Your task to perform on an android device: Add ultraboost light Running shoe to cart with shoe size 8 on  Adidas  app
Image 0: 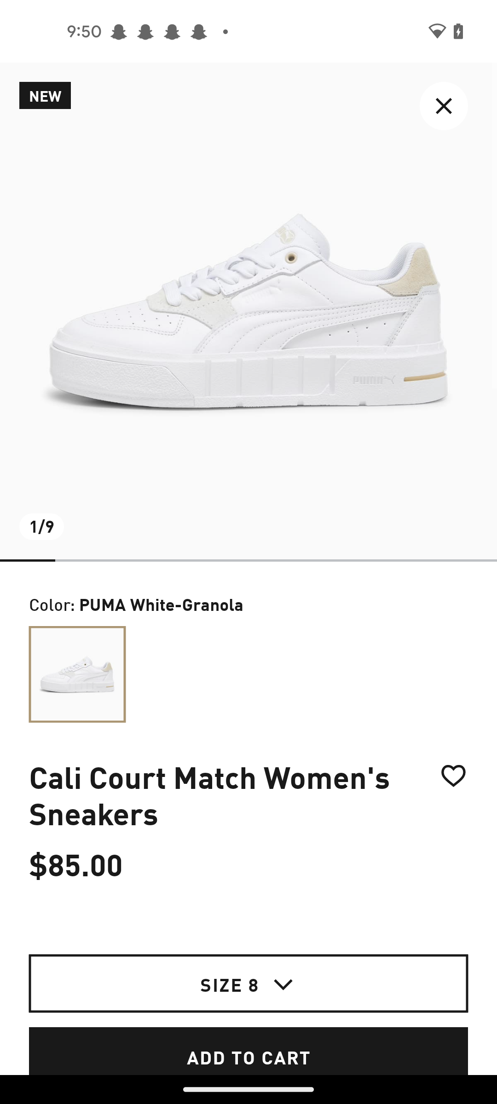
open the Adidas app
Step 0: open app "adidas"
Image 1: 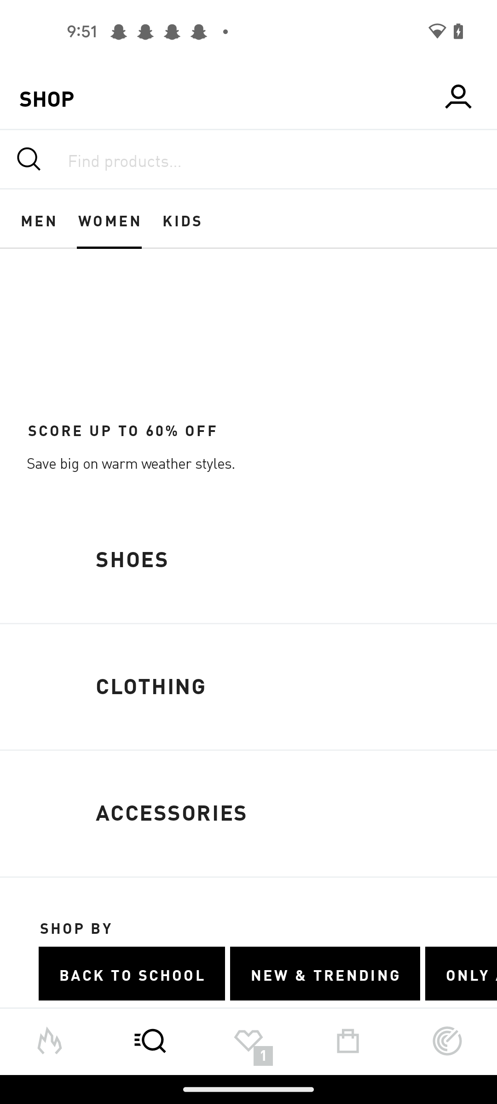
Click on the shoes option 
Step 1: click (257, 560)
Image 2: 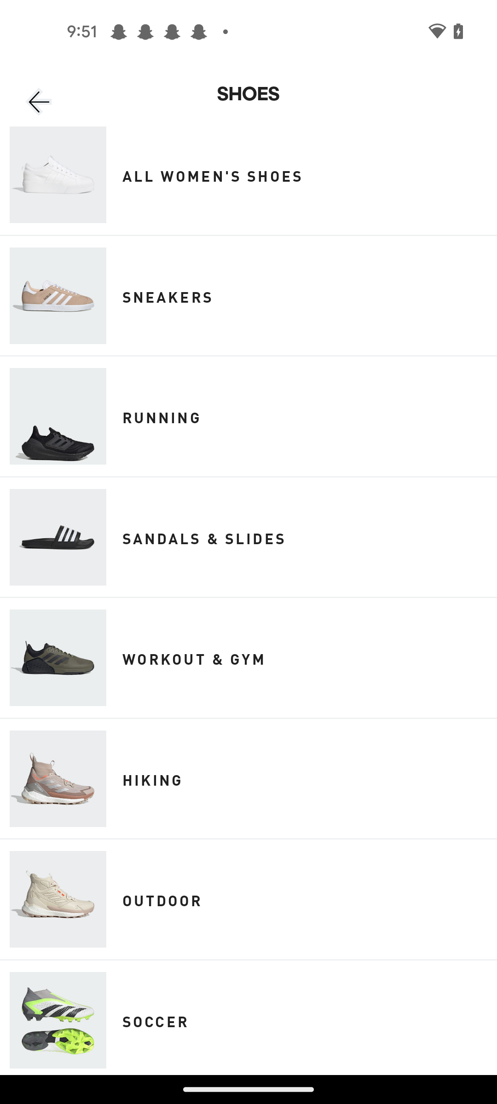
Click on the Running option 
Step 2: click (248, 416)
Image 3: 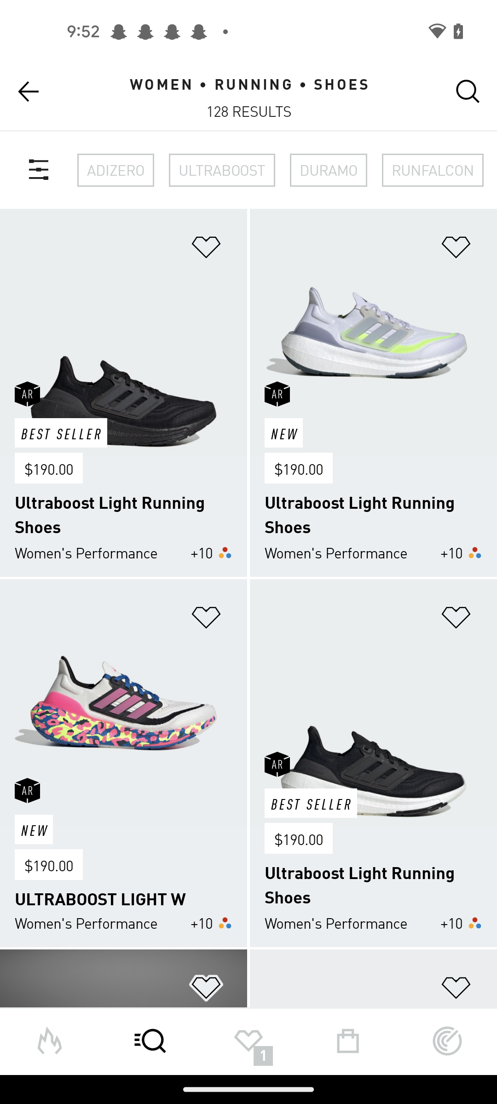
Select the first result 
Step 3: click (123, 332)
Image 4: 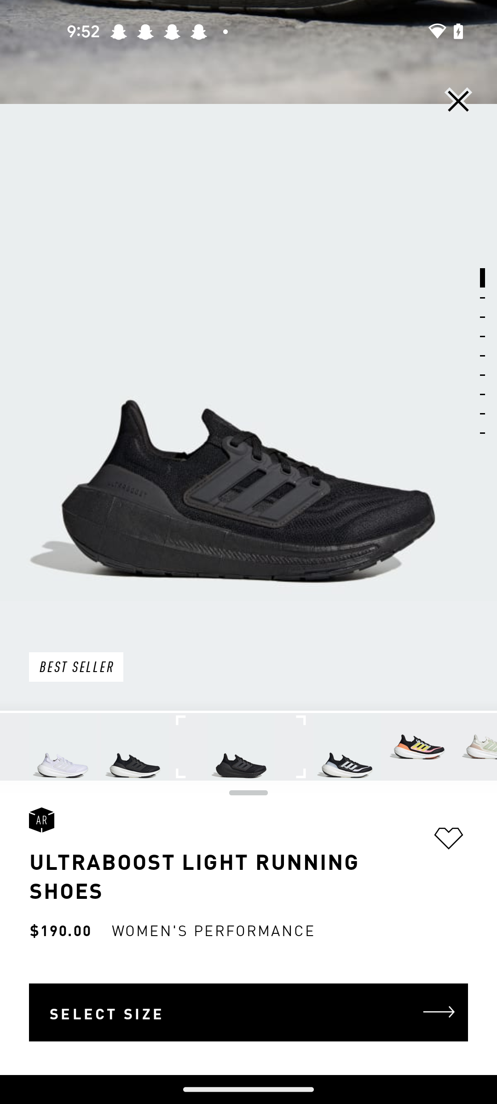
Click on the shoes tab
Step 4: click (248, 1012)
Image 5: 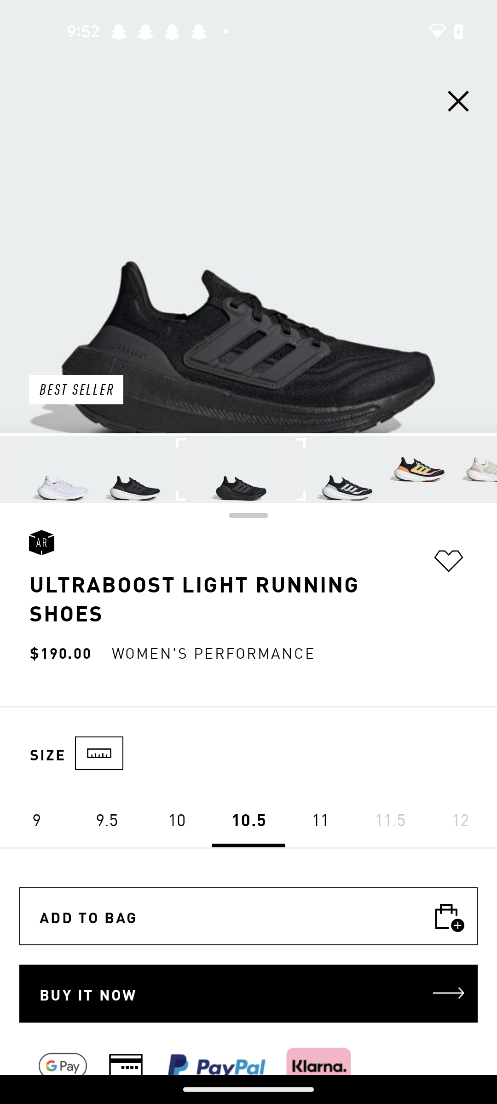
Swipe right  to view the shoes size 8
Step 5: scroll left
Image 6: 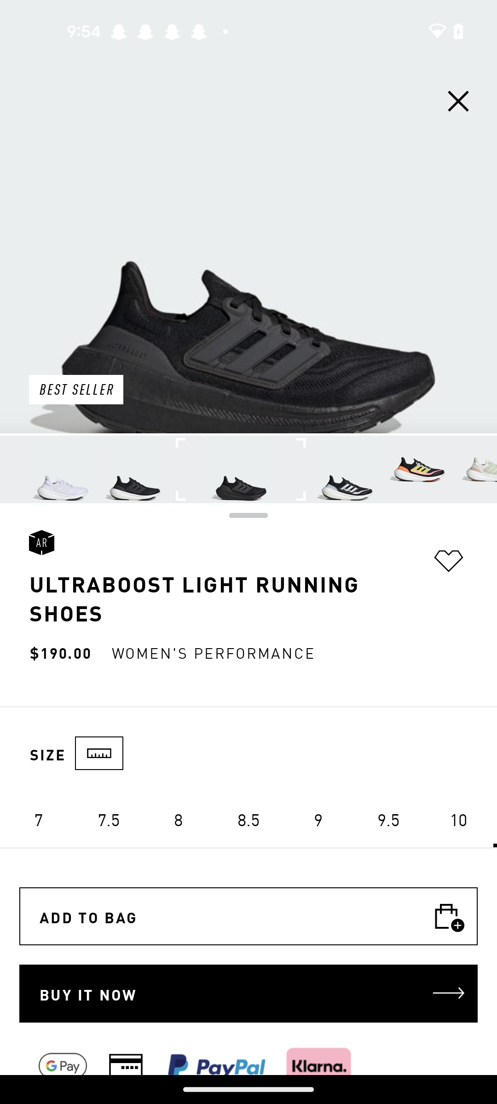
Select the 8 size 
Step 6: click (178, 818)
Image 7: 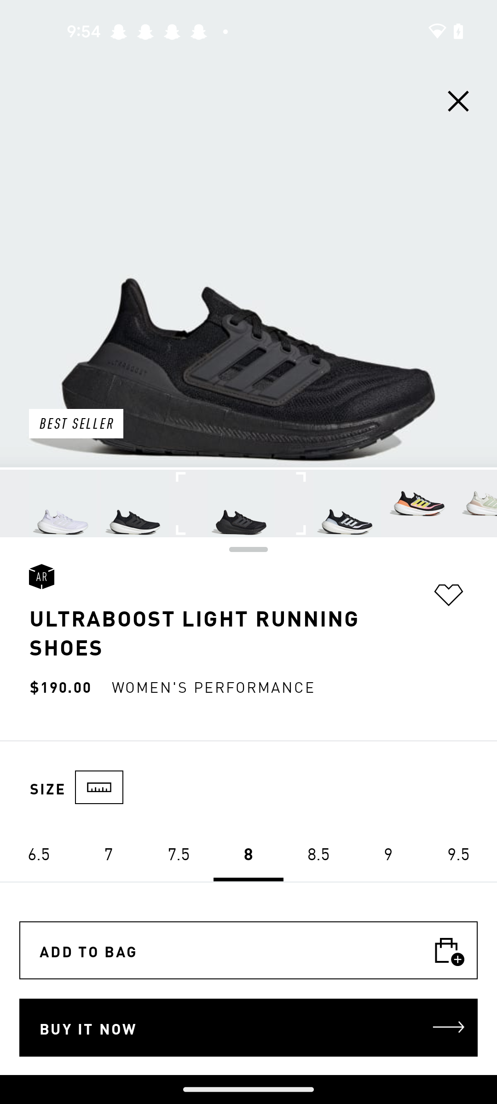
Click on the Add to bag tab 
Step 7: click (248, 950)
Image 8: 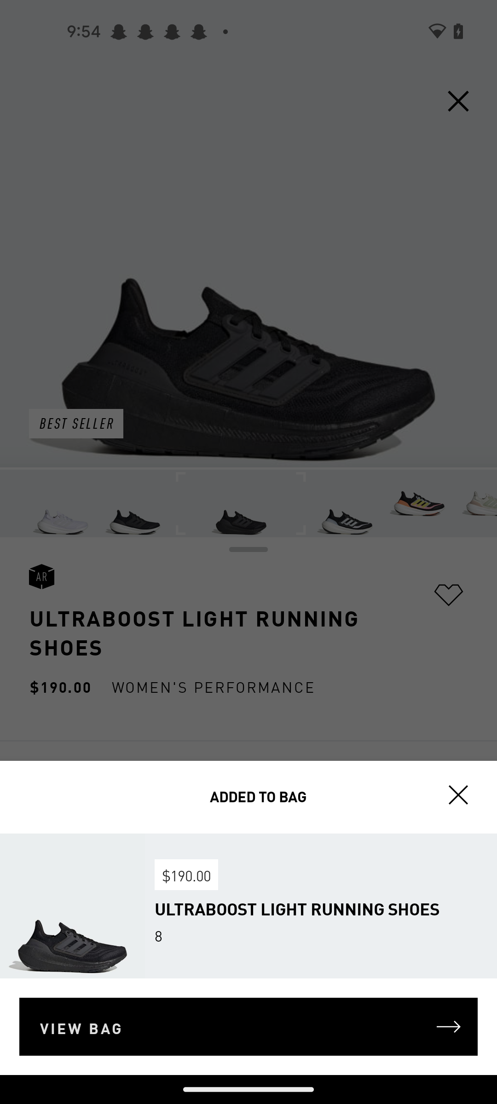
Click on the view bag tab
Step 8: click (248, 1027)